Your task to perform on an android device: I'd like to read customer reviews on the sidelineswap app so that I can make an informed decision on the  Out from   BONTRAGER cycling helmet
Image 0: 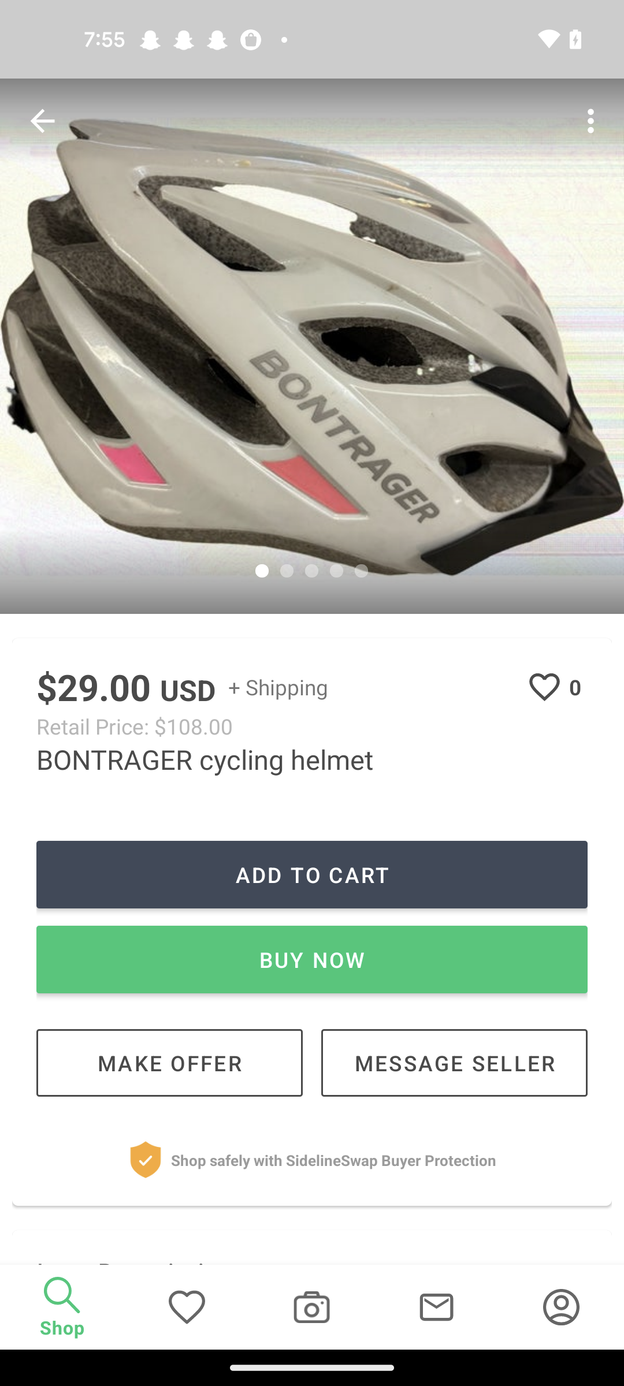
Swipe up to view the reviews option
Step 0: scroll down
Image 1: 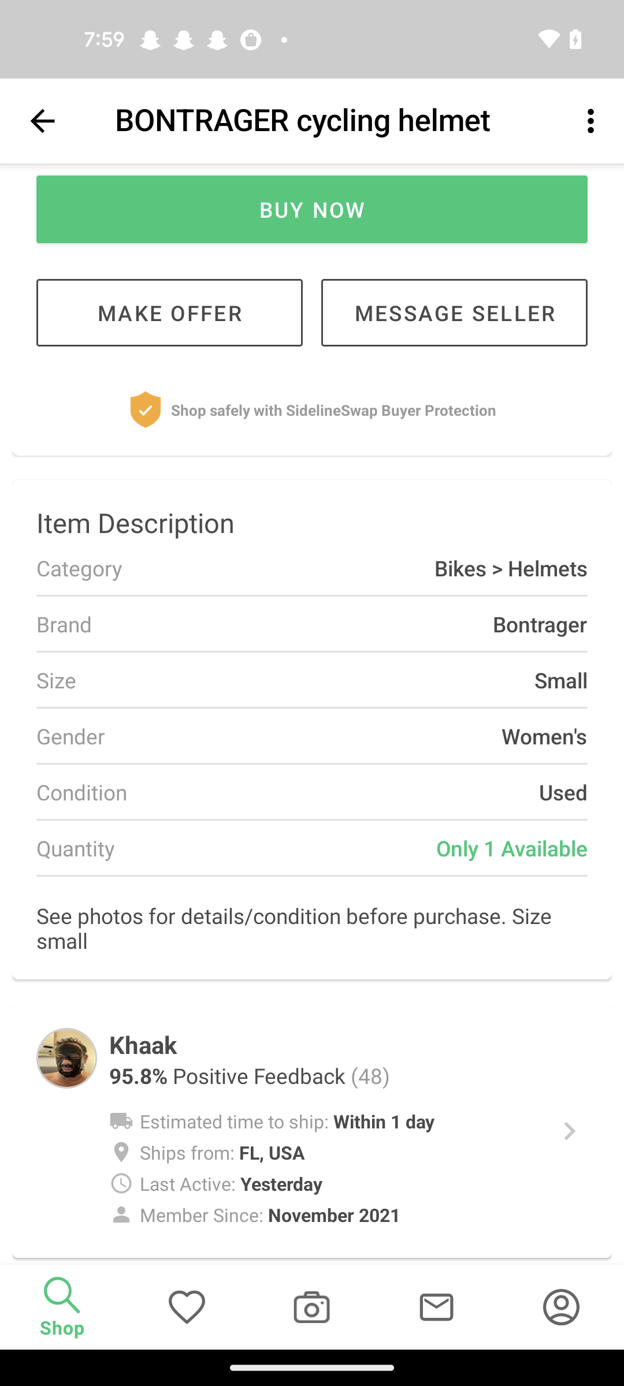
Swipe up to view the reviews option
Step 1: scroll down